Your task to perform on an android device: I would like to read  the-diary-of-anne-frank PDF in my spare time on the weekends, thus I would like to access it
Image 1: 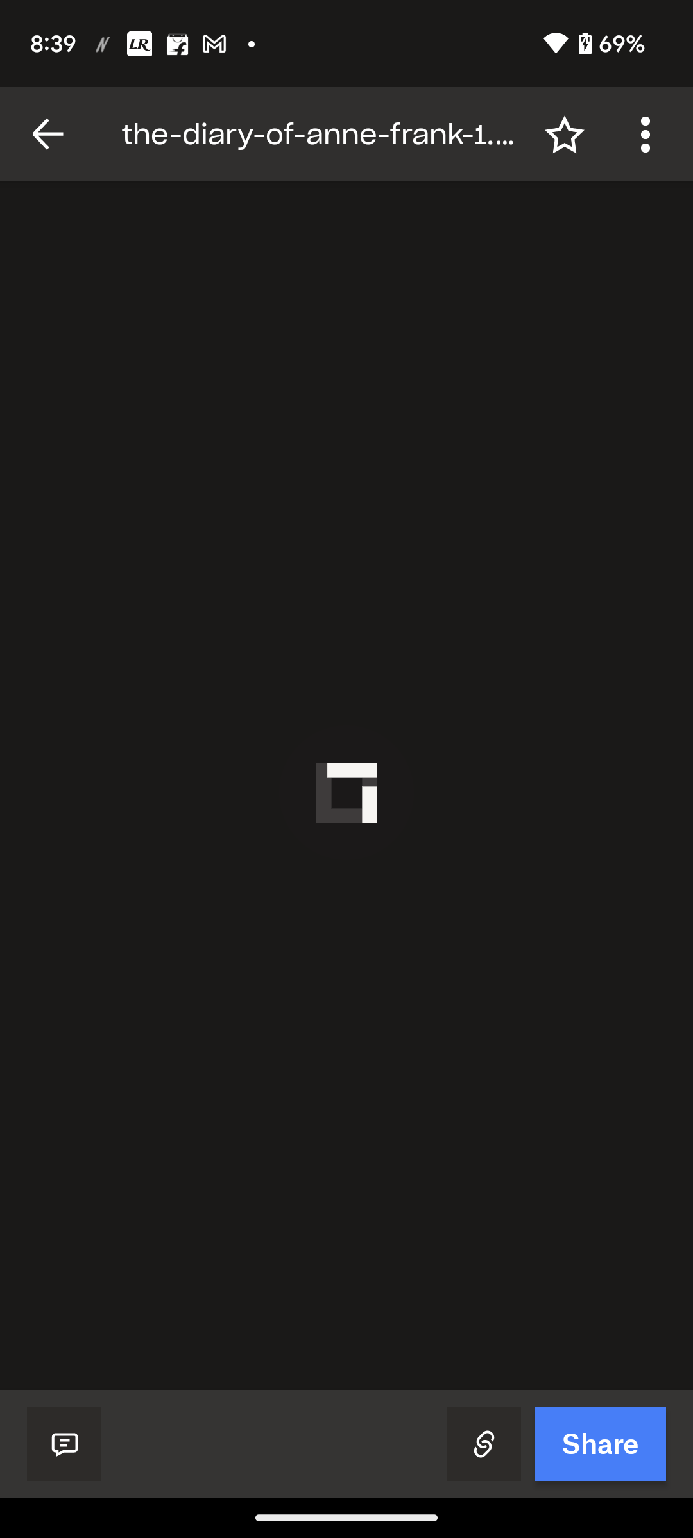
Click on the pdf to view the pdf
Step 1: wait